Your task to perform on an android device: Track my shoulder and back beginner-intermediate workout progress so that it can keep me on track and motivated in the home workout app.
Image 0: 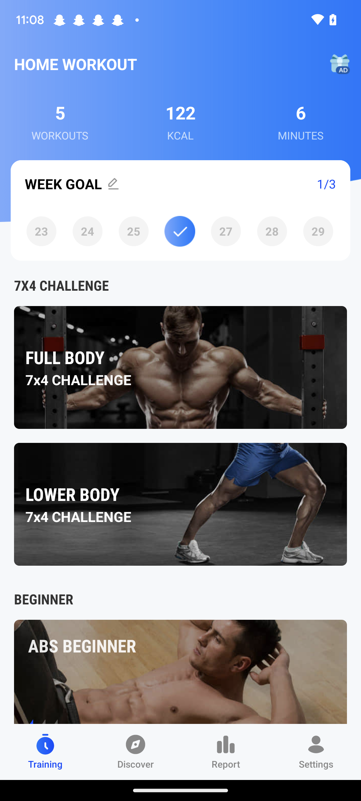
Click on report at the bottom of the screen.
Step 0: click (240, 755)